Your task to perform on an android device: I want to suggest one of my favorite books Qualityland to my friend Thomas on Thomas123@gmail.com.
Image 0: 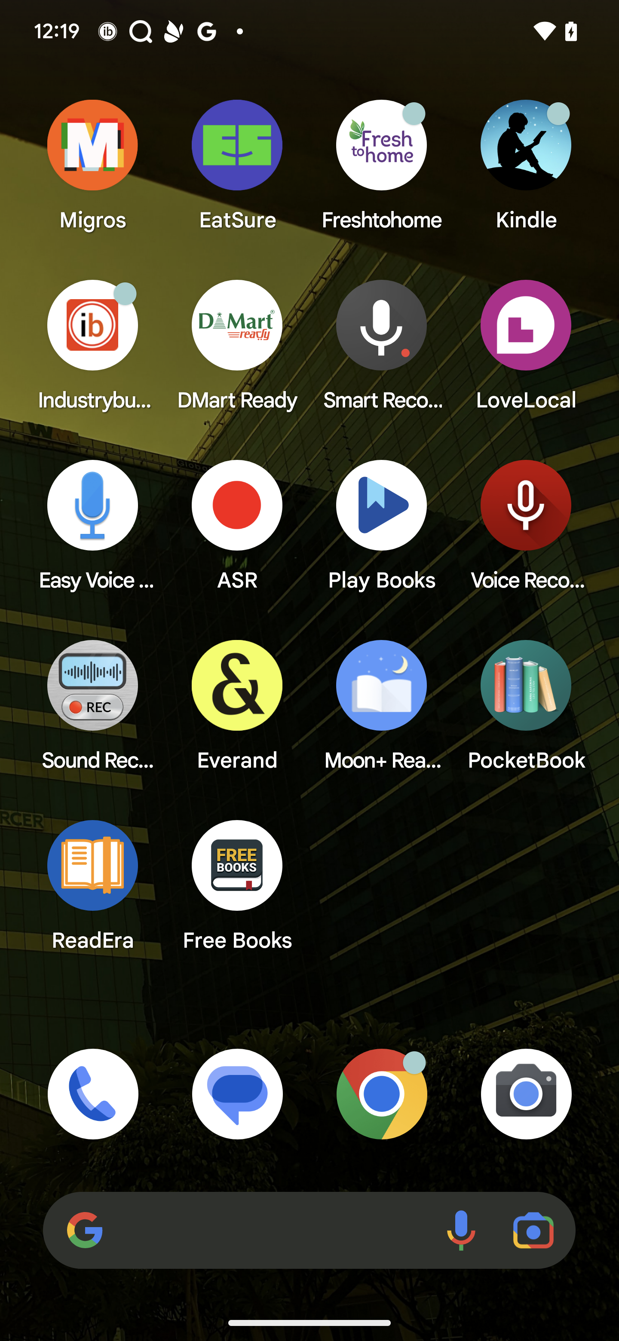
Open ReadEra app
Step 0: open app "ReadEra"
Image 1: 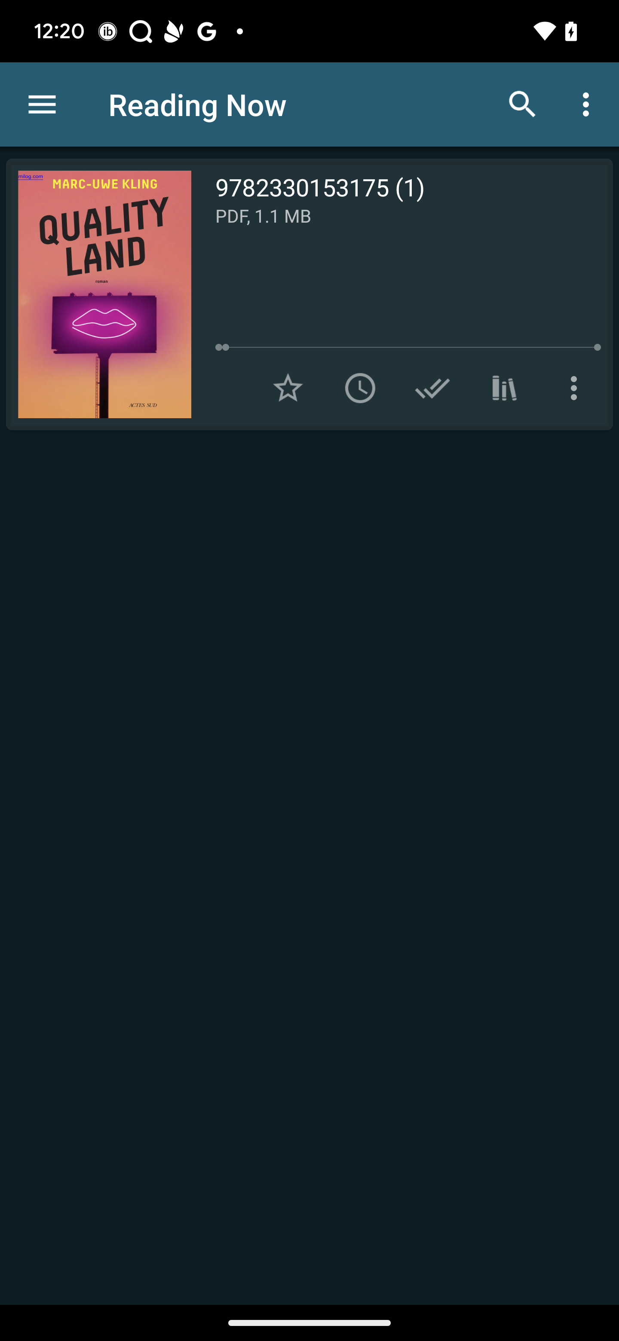
Click on the three dots to view more option
Step 1: click (576, 388)
Image 2: 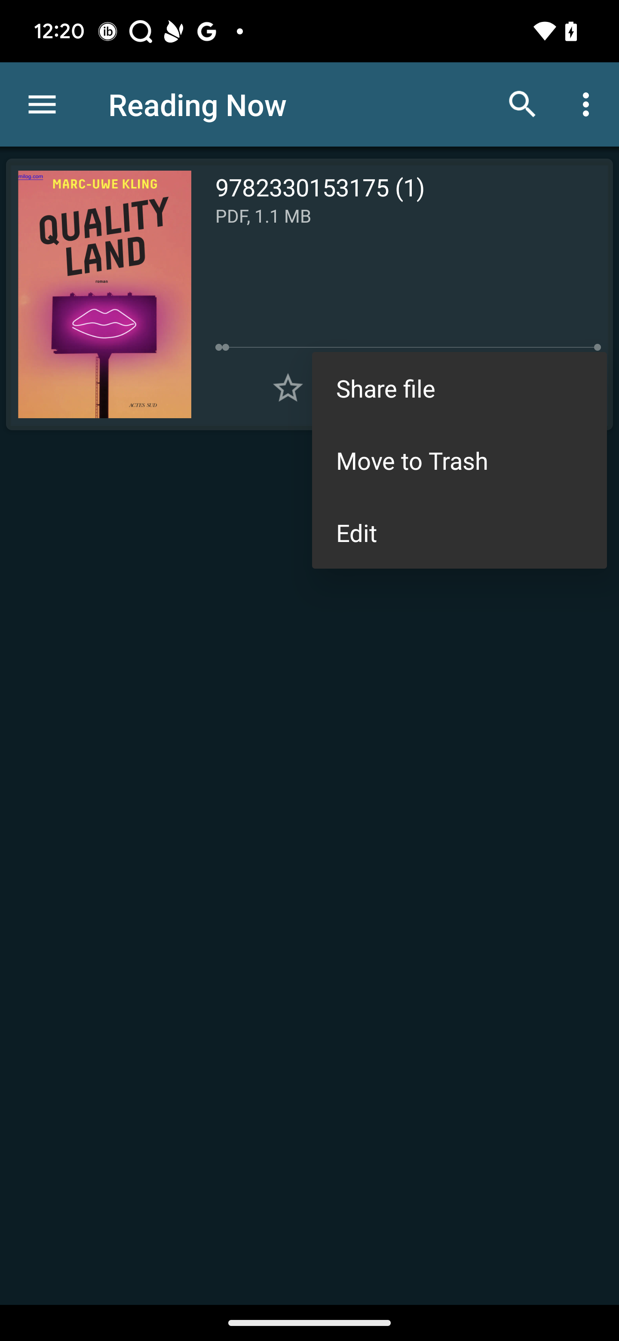
Click on the share file option
Step 2: click (459, 388)
Image 3: 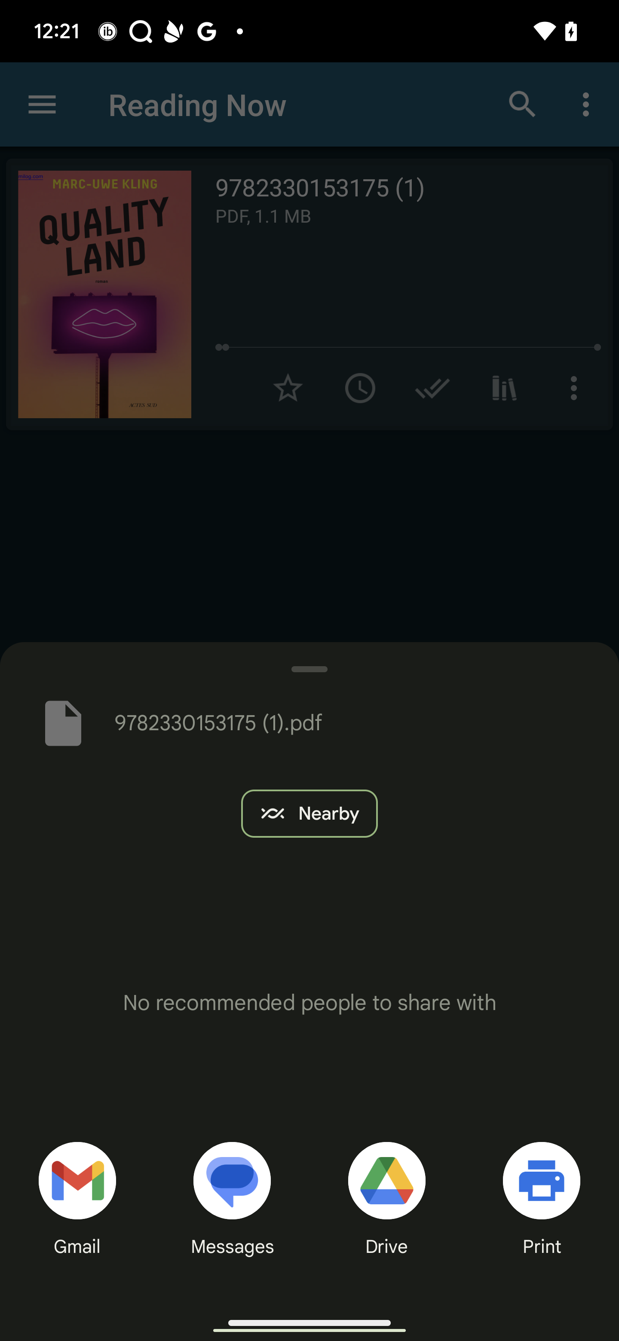
Click on the gmail option
Step 3: click (90, 1186)
Image 4: 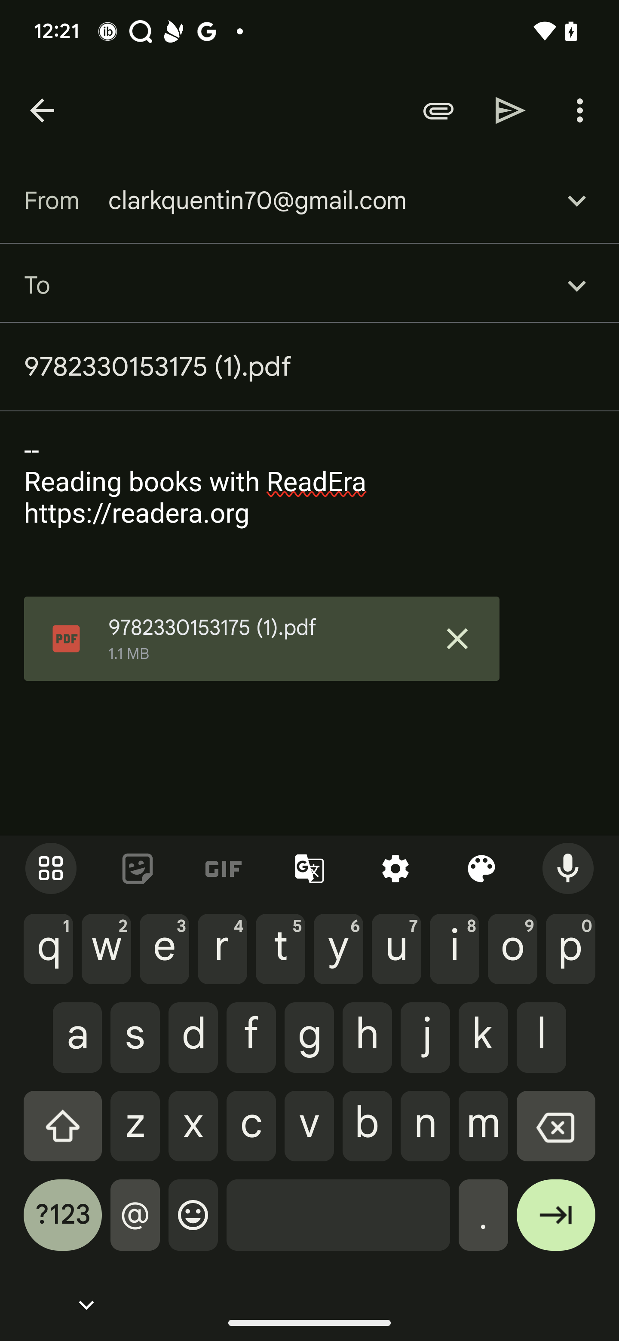
Type Thomas123@gmail.com in the recipient tab
Step 4: type "Thomas123@gmail.com"
Image 5: 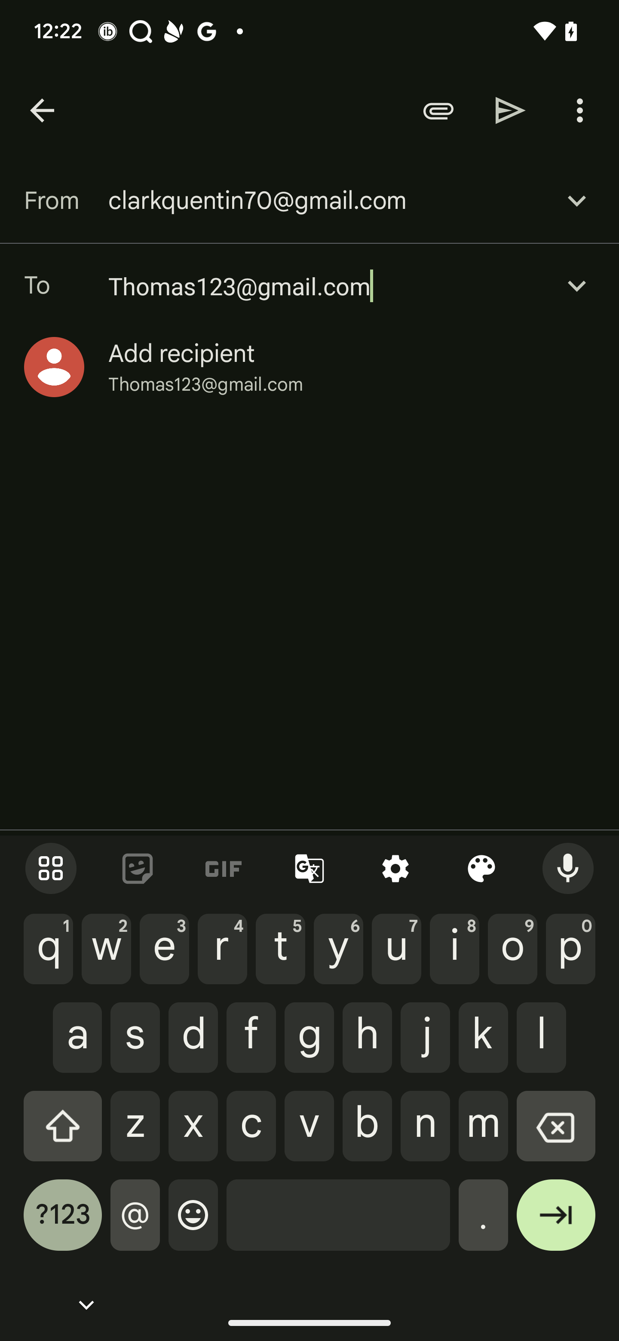
Click on the send button
Step 5: click (510, 110)